Your task to perform on an android device: Before buying any t-shirt, I would like to read the reviews of the t-shirt on the Puma app.
Image 0: 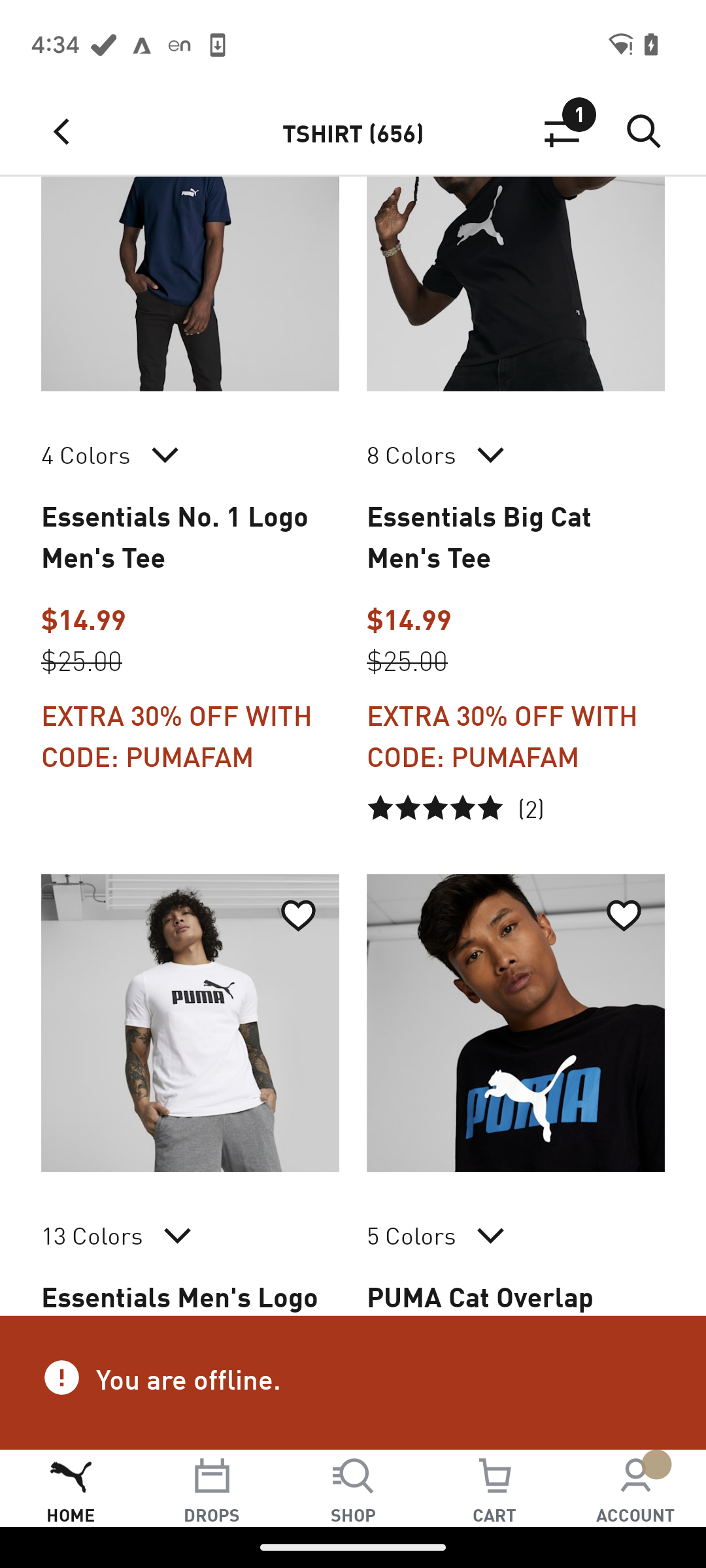
Click on the Puma Cat overlap t-shirt
Step 0: click (516, 1023)
Image 1: 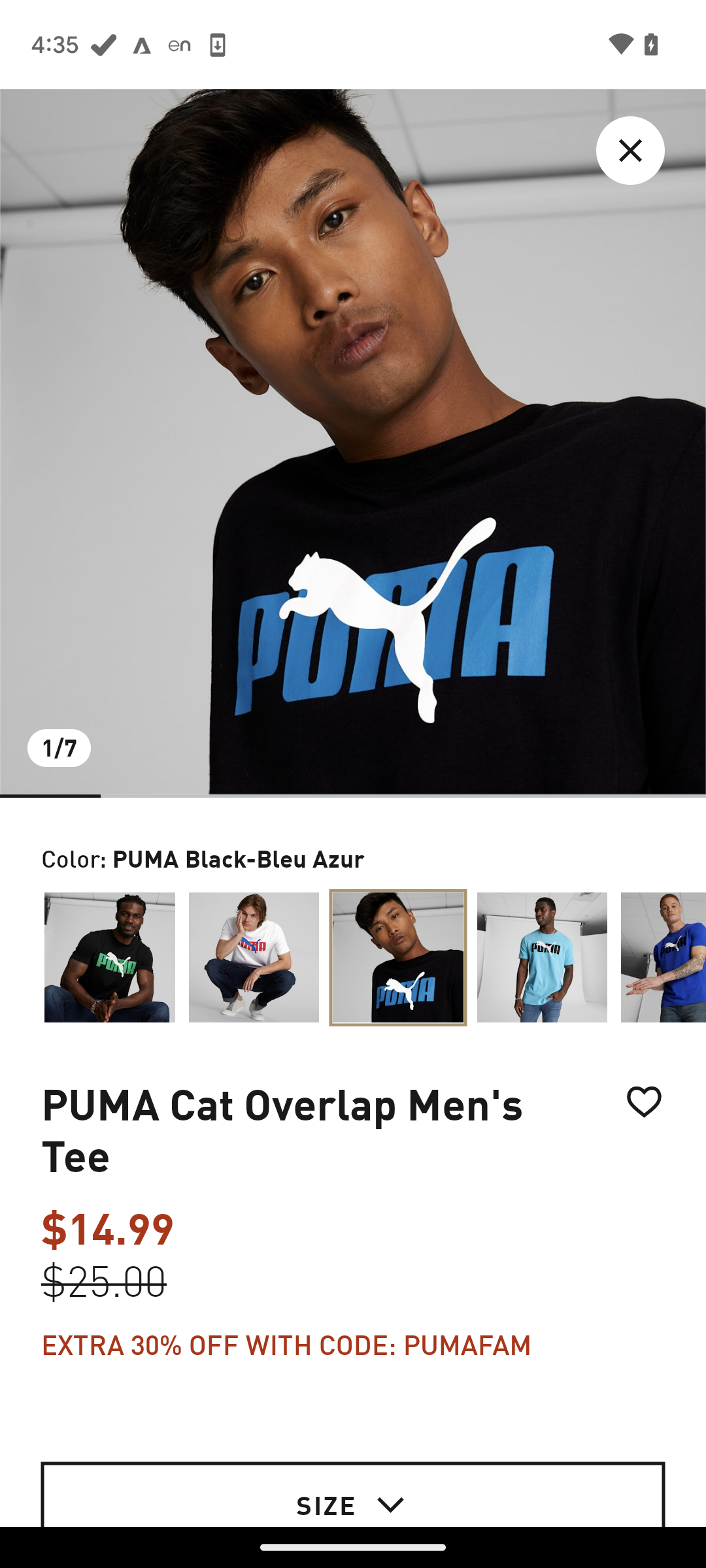
Swipe up to read reviews
Step 1: scroll down
Image 2: 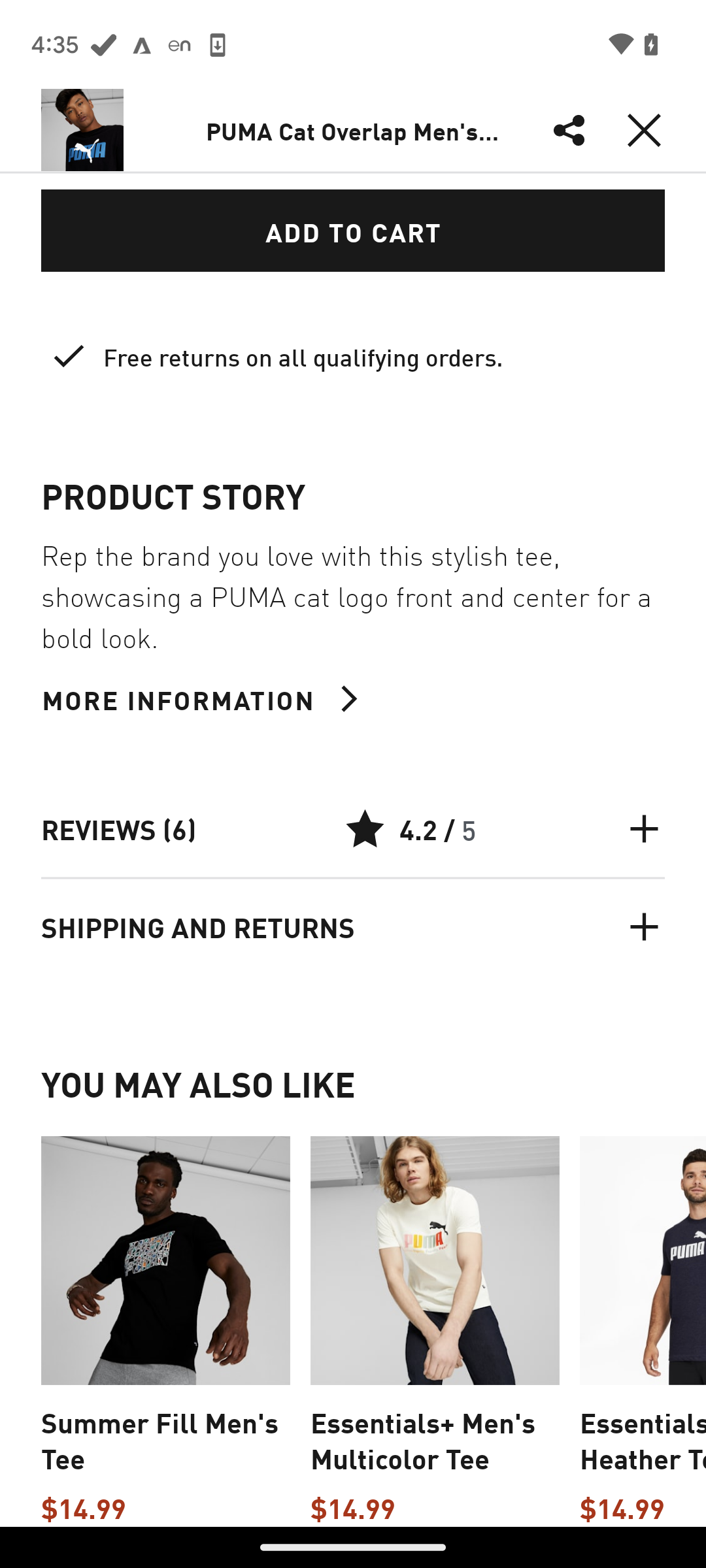
Click on reviews
Step 2: click (430, 828)
Image 3: 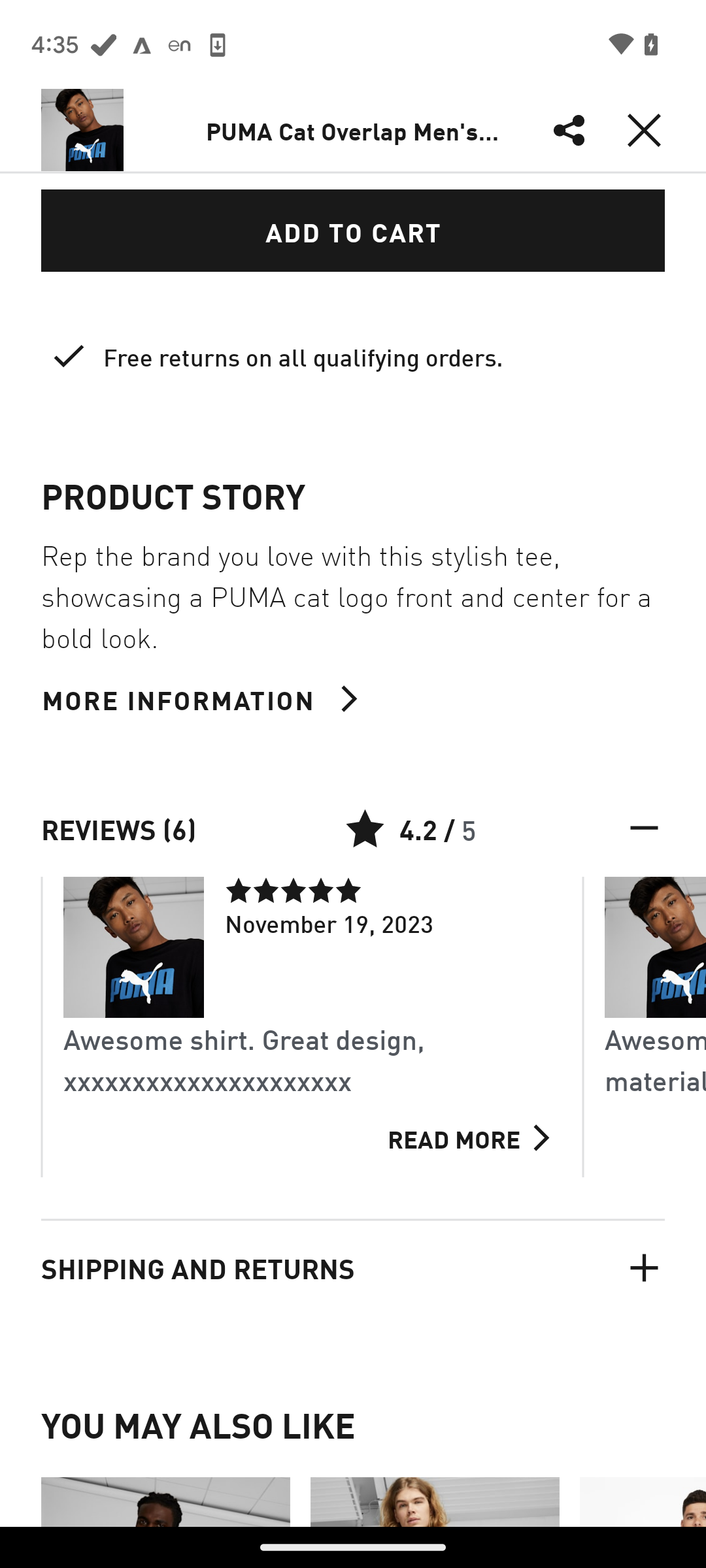
Swipe to read more
Step 3: click (516, 1023)